Your task to perform on an android device: On the Google Fit app, get help from the resources as it is not tracking the activities correctly.
Image 0: 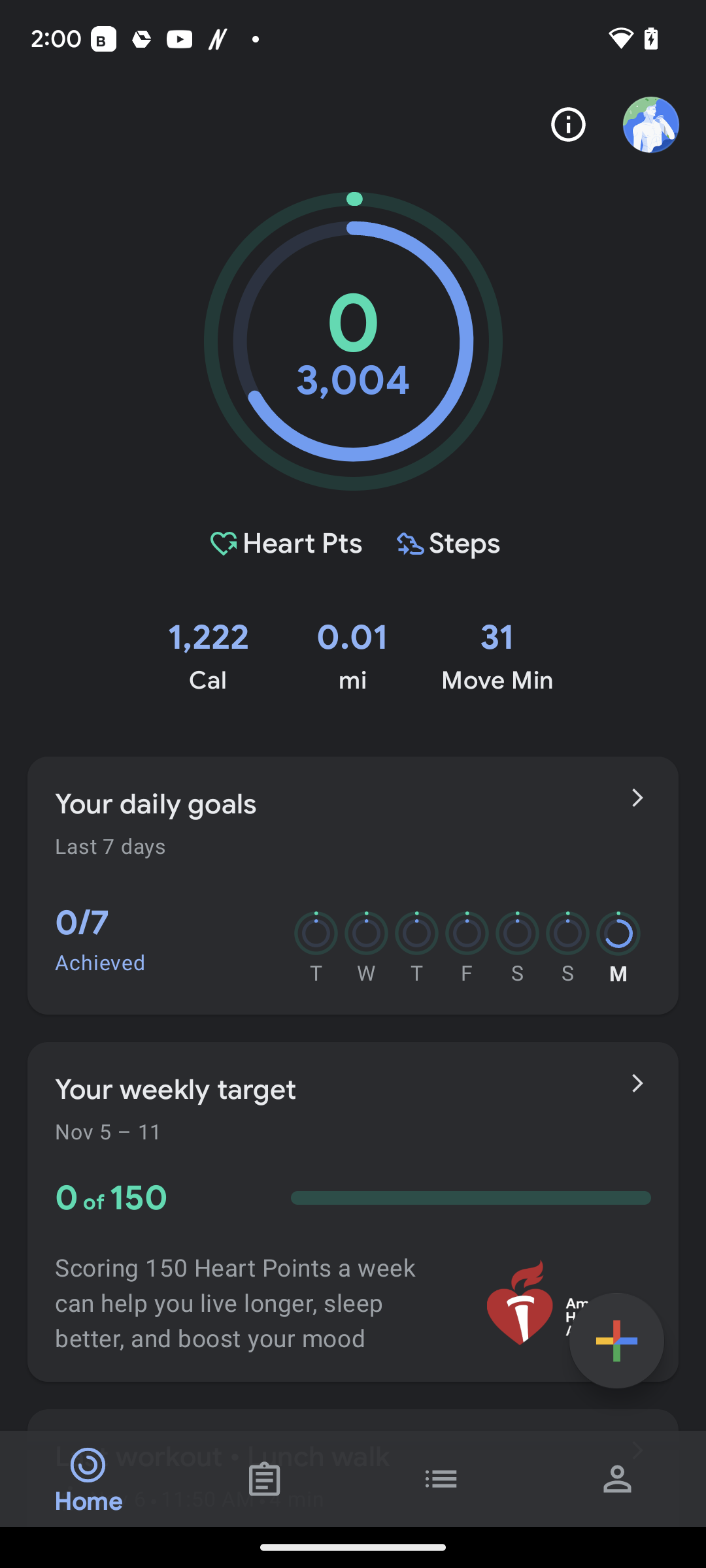
Click on the profile icon at the bottom right corner of the screen.
Step 0: click (618, 1478)
Image 1: 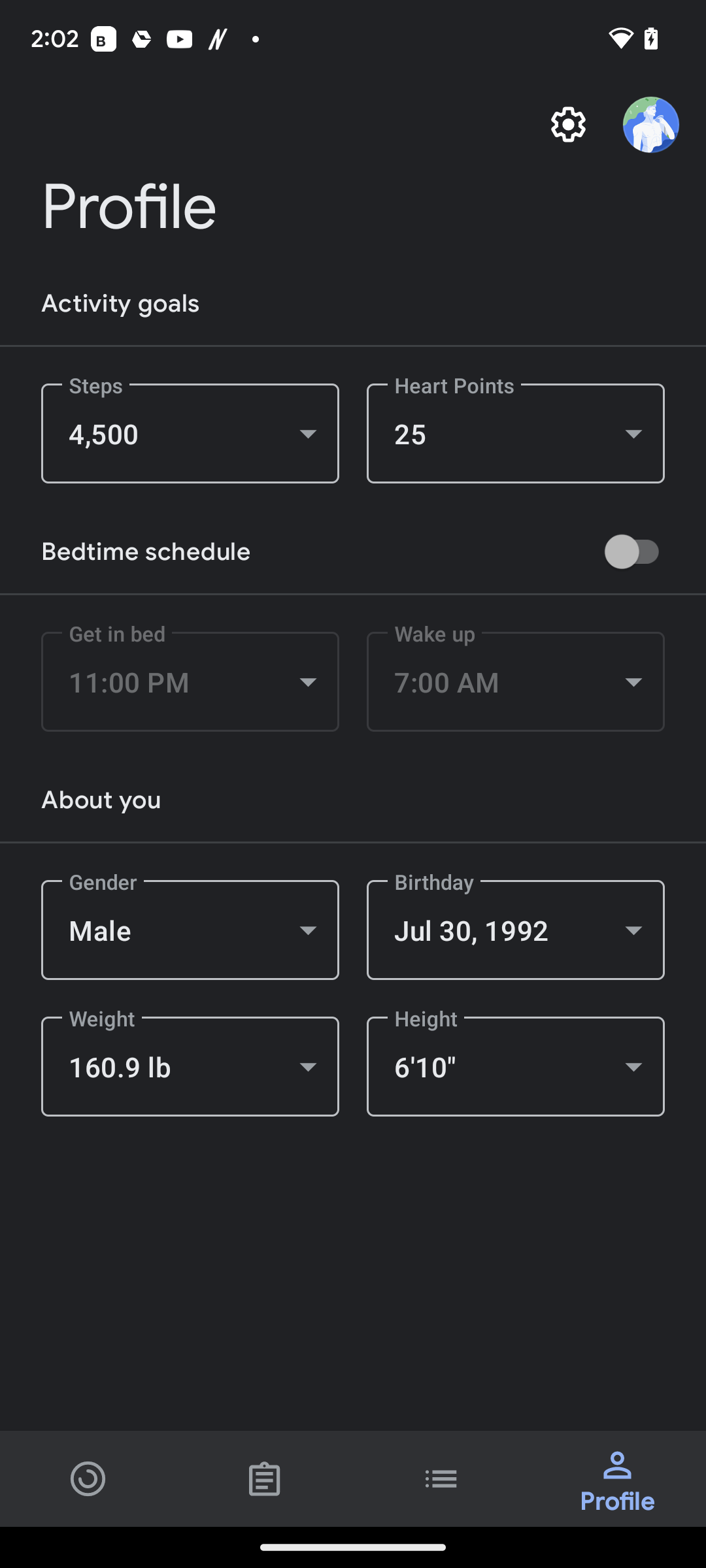
Click on the settings icon at the top right side of the screen.
Step 1: click (568, 125)
Image 2: 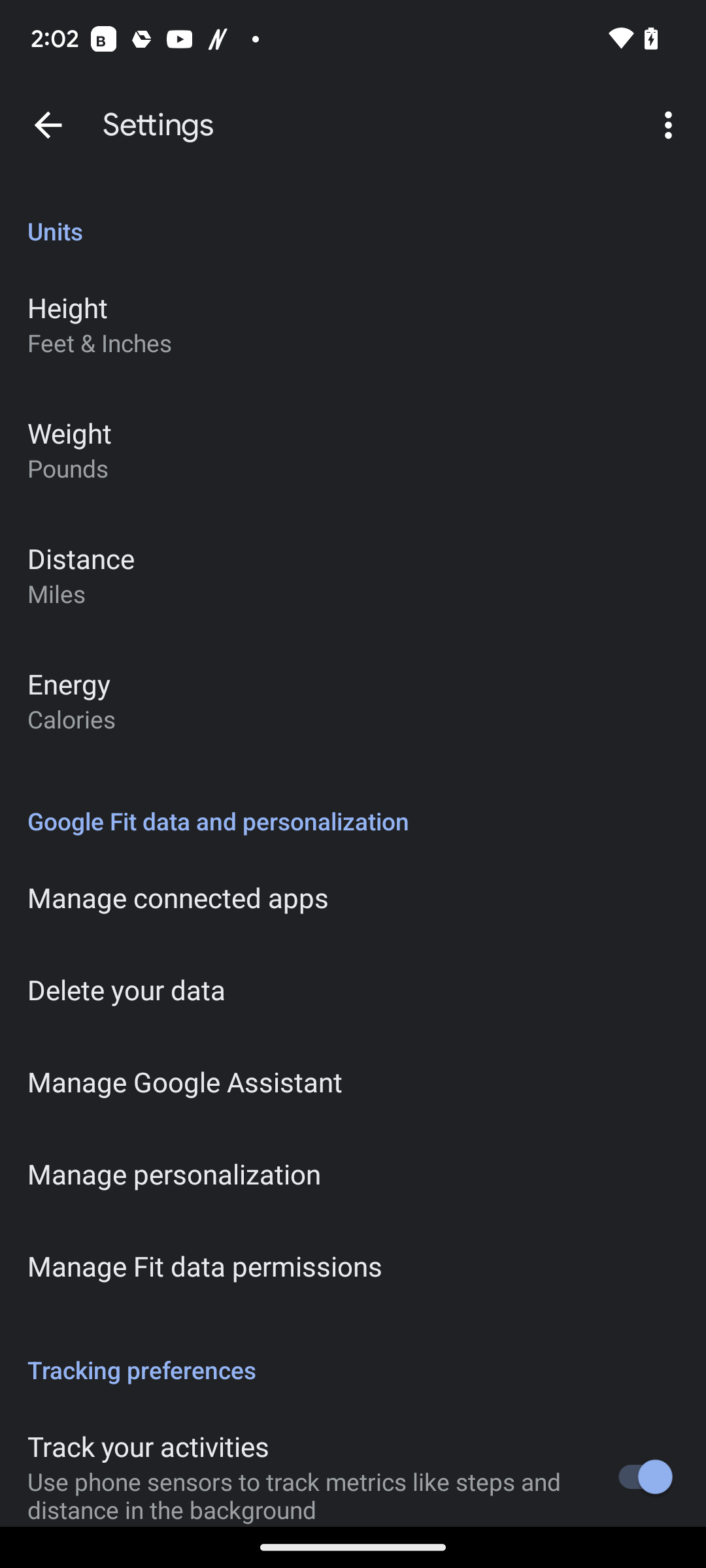
Click on the three dots icon at the top right corner of the screen.
Step 2: click (671, 125)
Image 3: 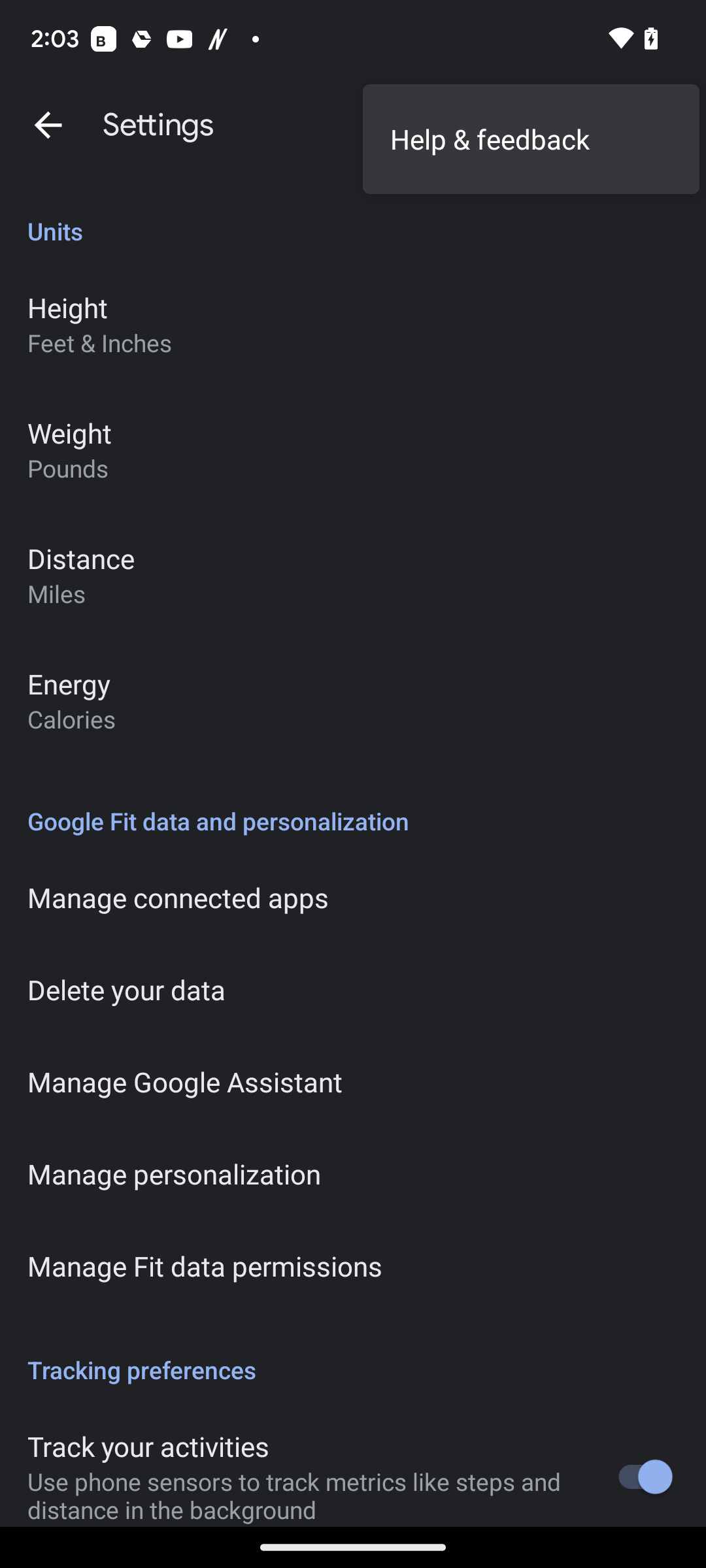
Click on Help and Feedback at the top right side of the screen.
Step 3: click (531, 139)
Image 4: 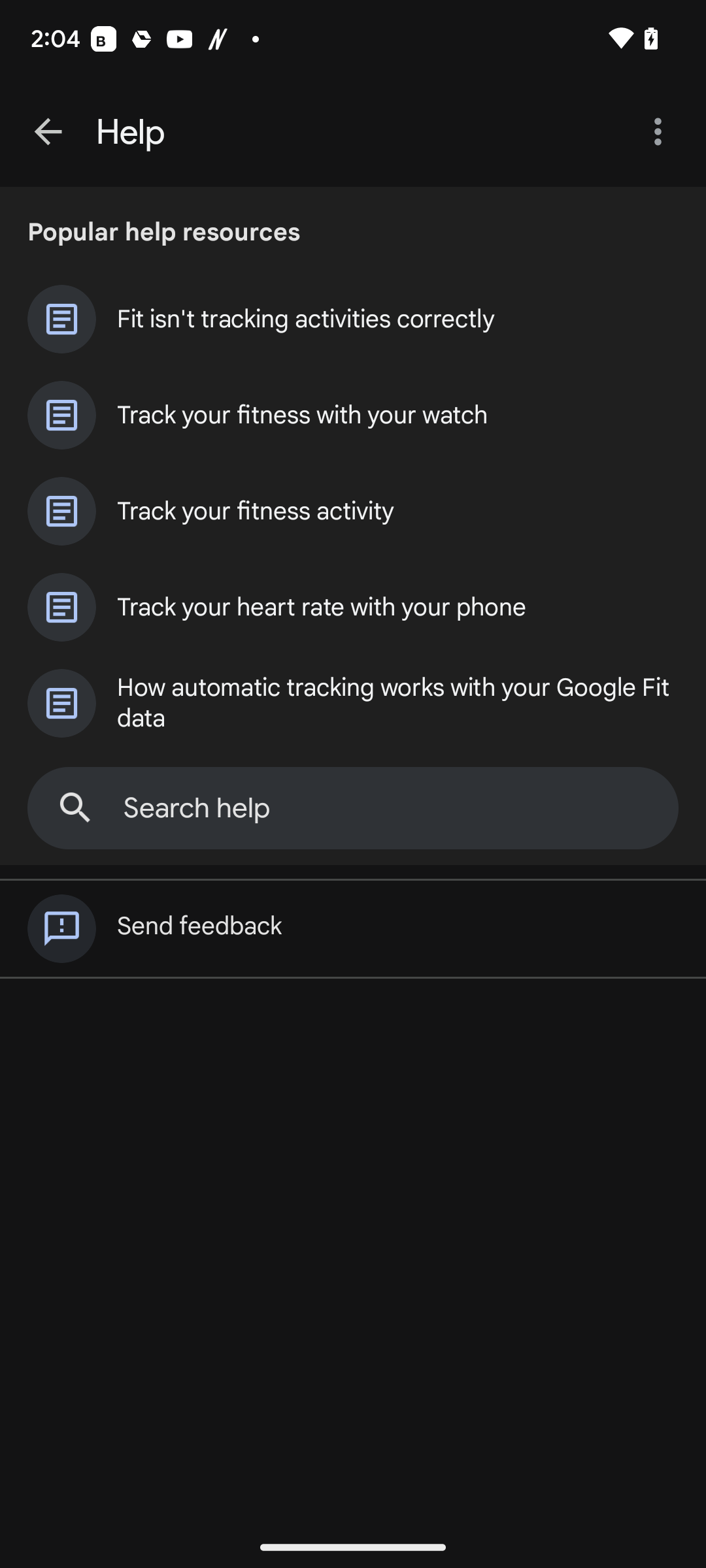
Click on first option in Popular help resources.
Step 4: click (306, 319)